Your task to perform on an android device: Because the Recording 1 file is critical to me, I want to duplicate it and put it to the Backup folder.
Image 0: 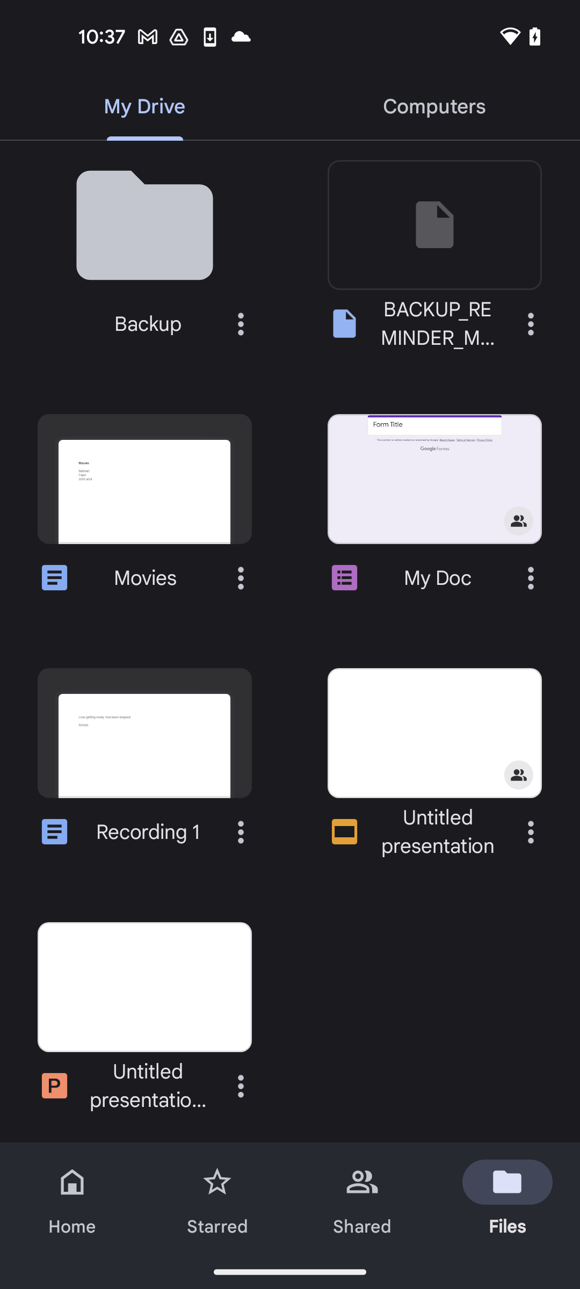
click on the three dots icon of Recording 1 file
Step 0: click (241, 832)
Image 1: 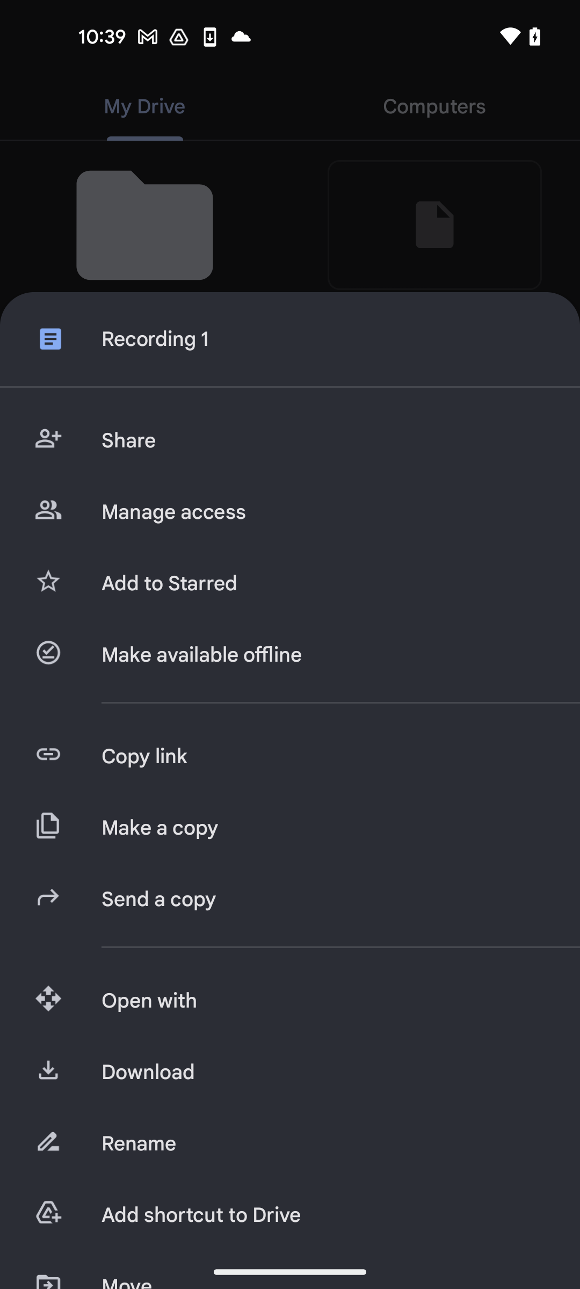
click on the Make a Copy option
Step 1: click (323, 828)
Image 2: 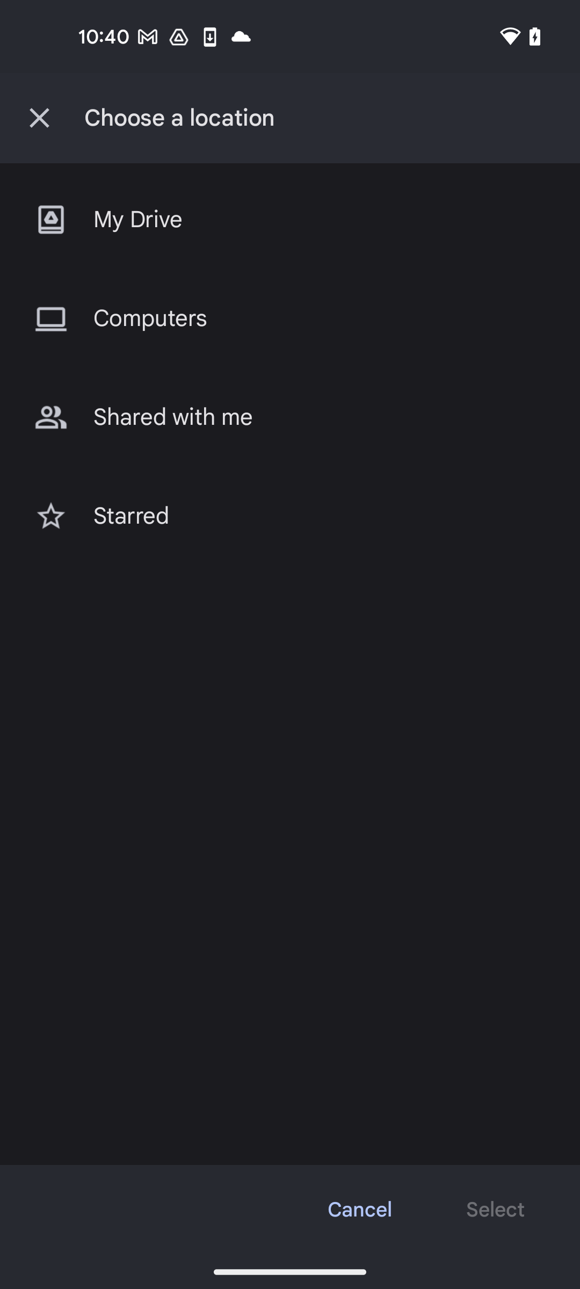
select My Drive
Step 2: click (302, 220)
Image 3: 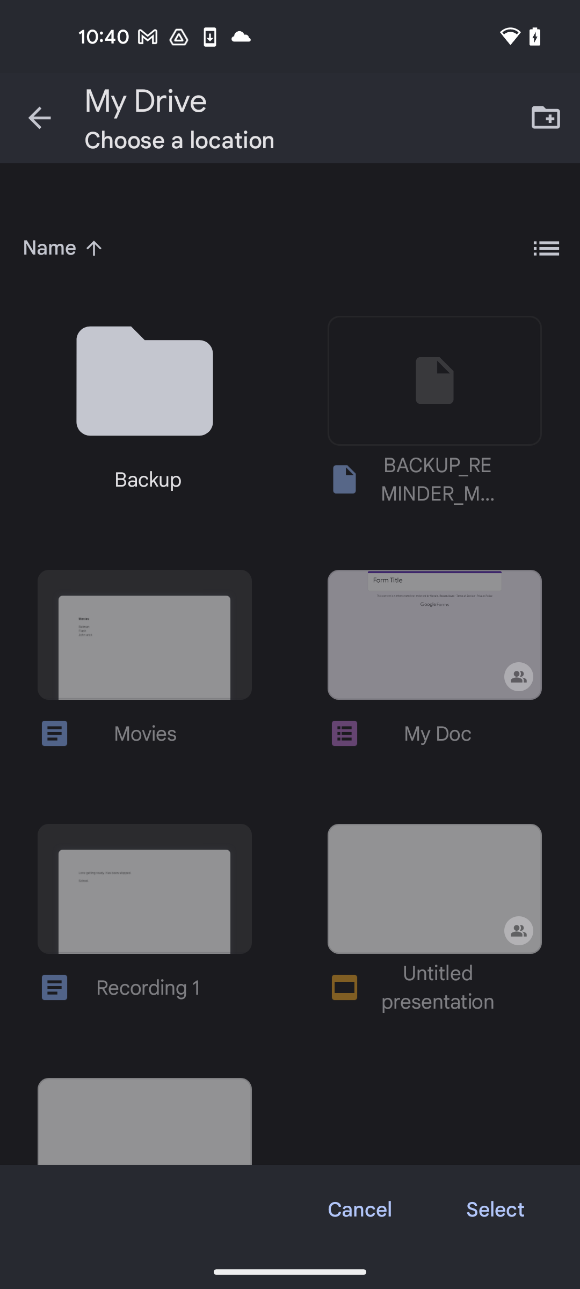
click on the Backup folder
Step 3: click (175, 405)
Image 4: 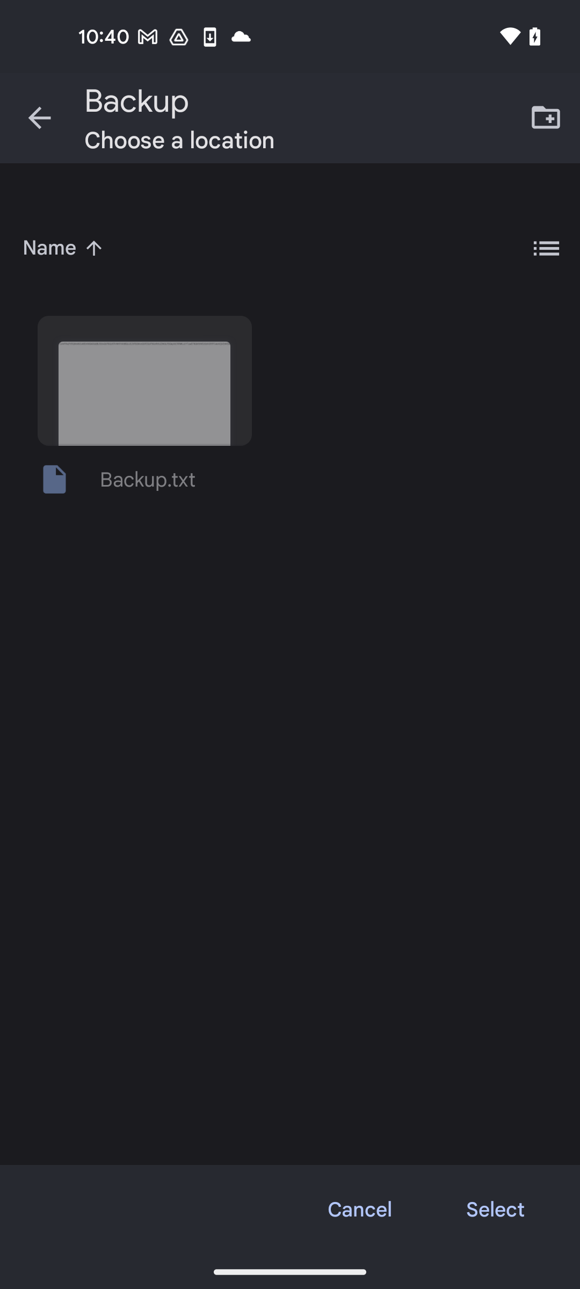
click on the select option at the bottom right corner of the screen
Step 4: click (495, 1210)